Your task to perform on an android device: Go to the To Do List app and search for Send an email to the manager 
Image 0: 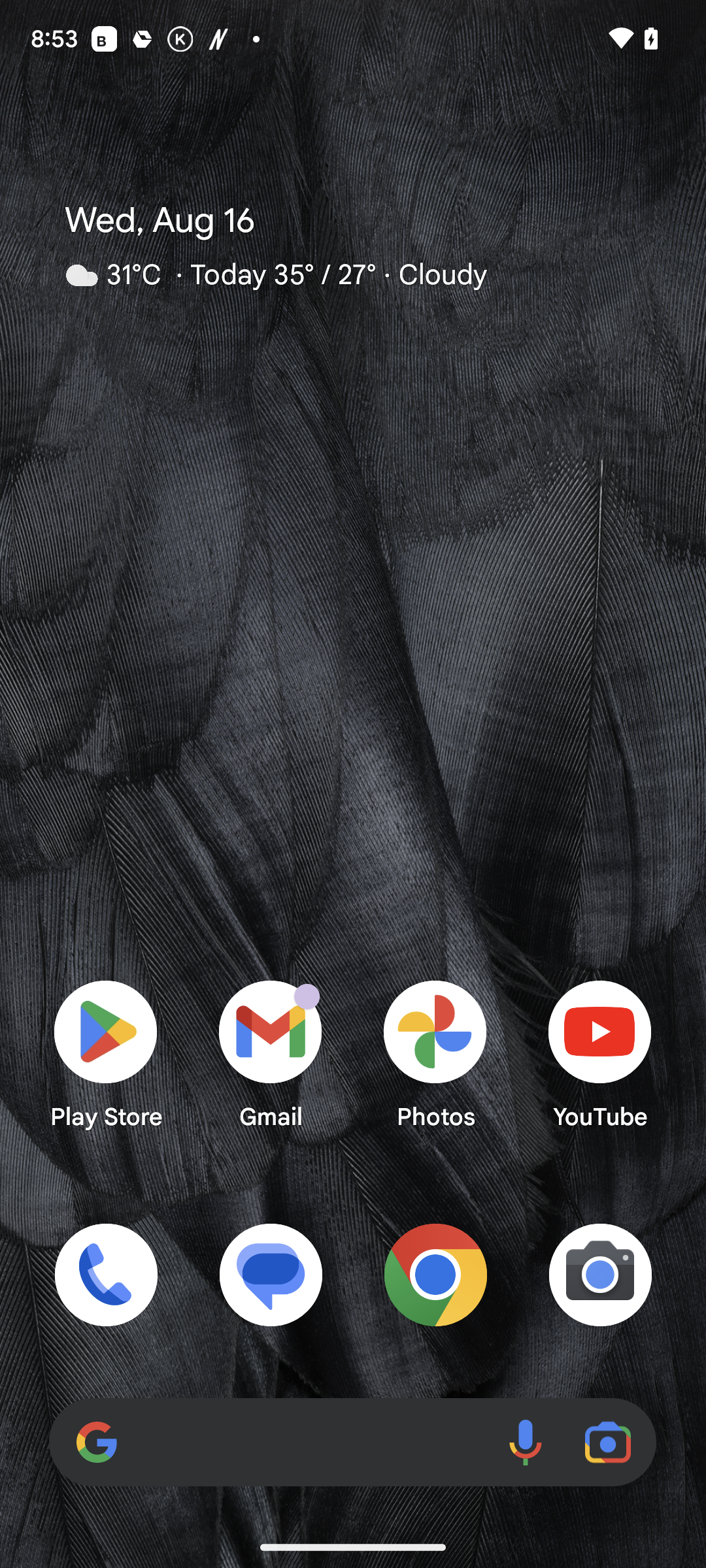
Open the To Do  List app
Step 0: open app "To Do List"
Image 1: 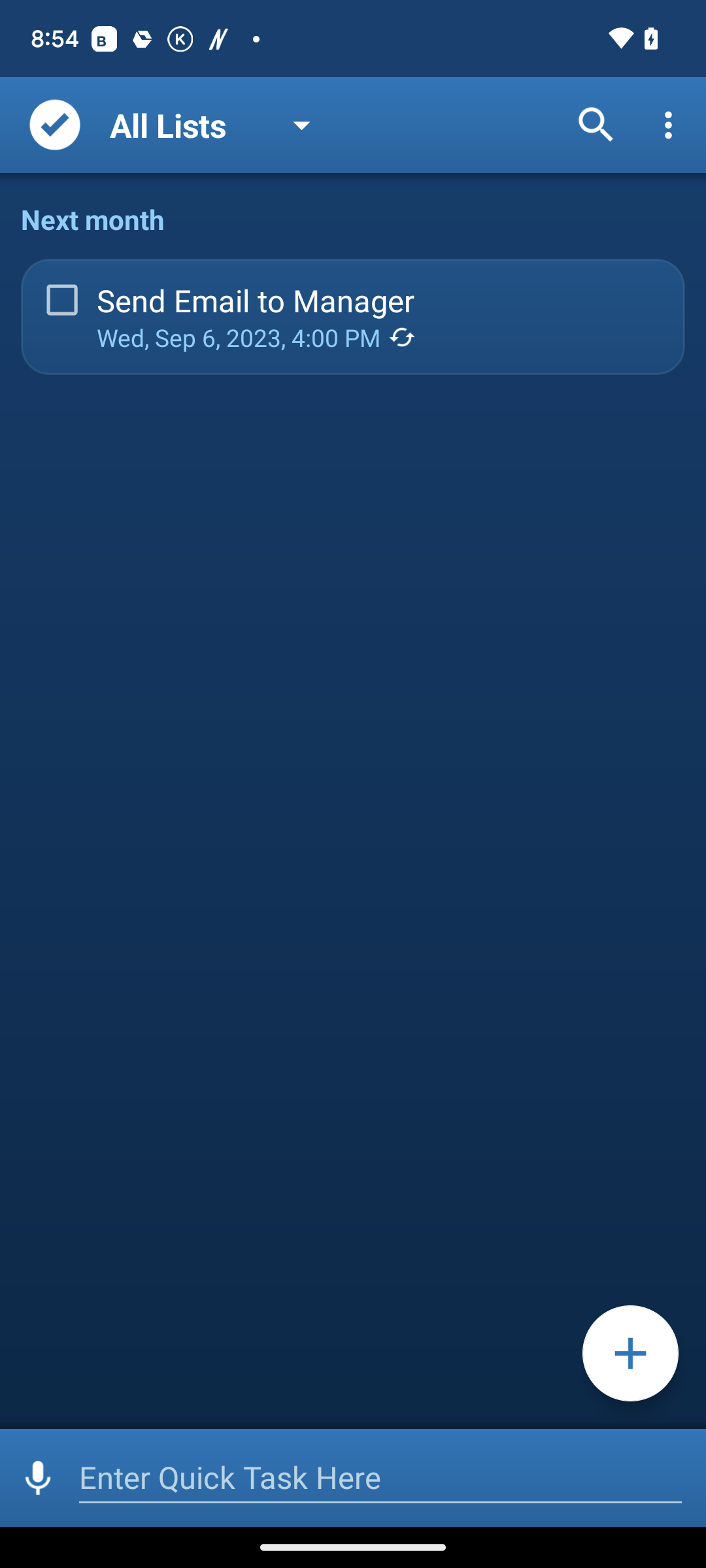
Click on the search icon at the top right of the screen
Step 1: click (596, 125)
Image 2: 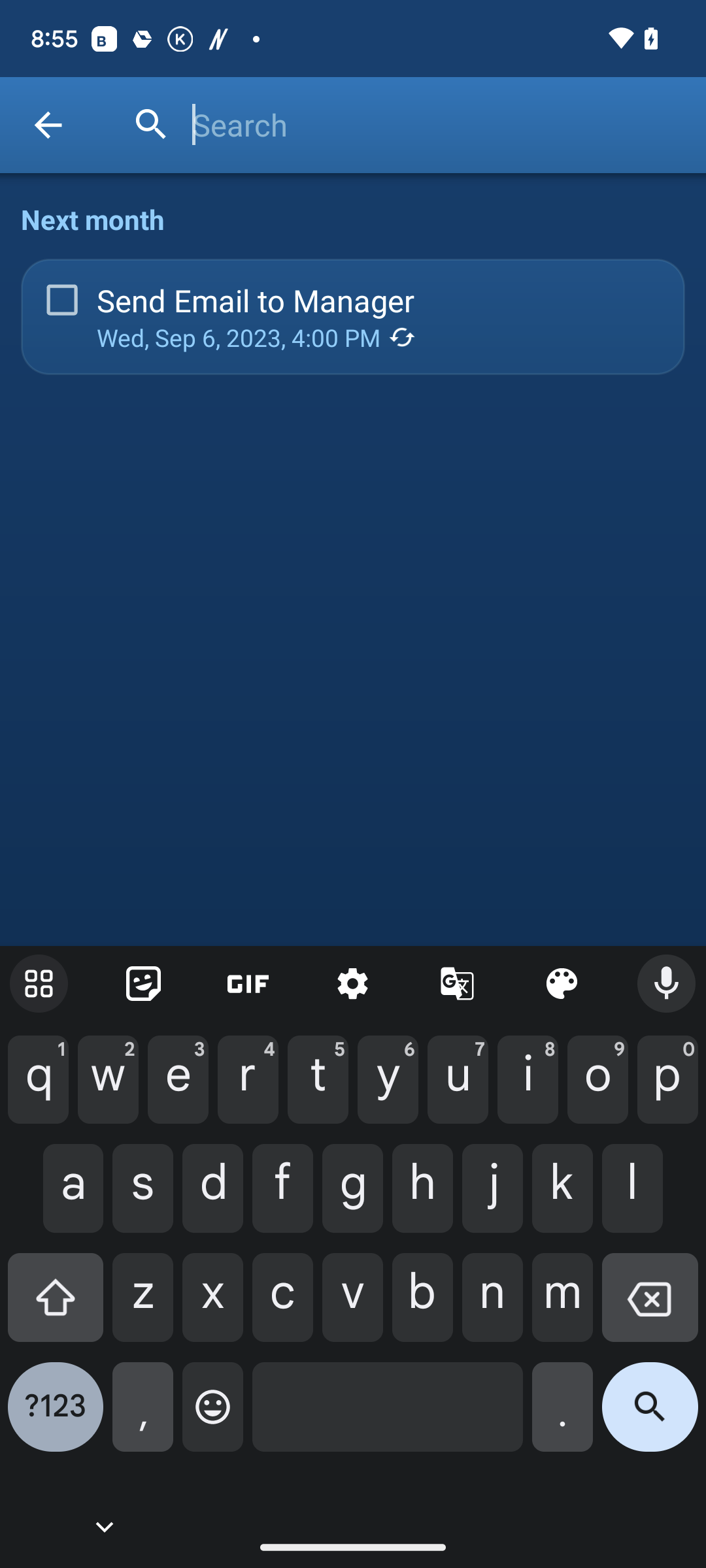
Type Send Email to Manager in the search bar
Step 2: type "Send Email to Manager"